Your task to perform on an android device: Search for Taj Place New Delhi check-in 25 July check-out 30 July for 2 adults , see Popular amenities and find the location
Image 0: 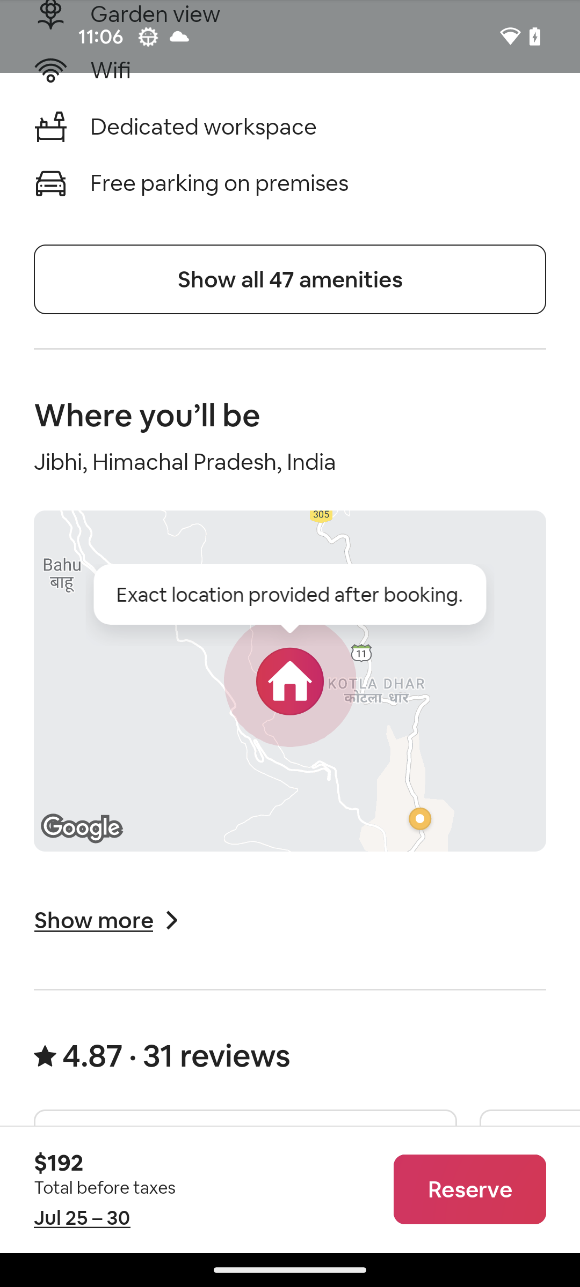
Open Hotels.com app
Step 0: open app "Hotels.com"
Image 1: 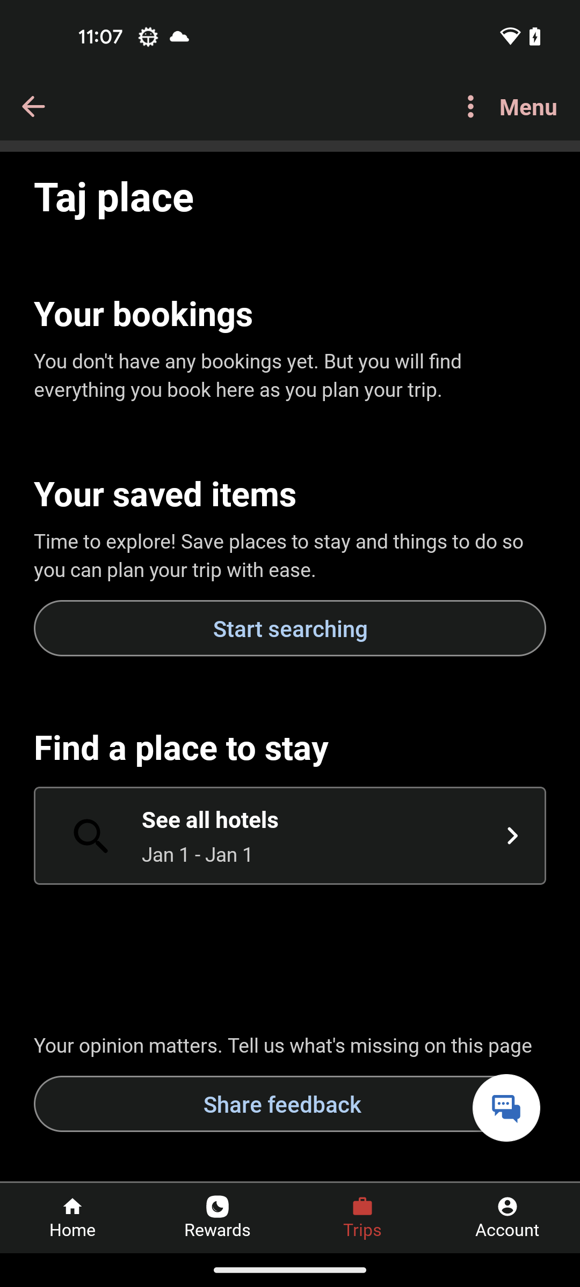
Go to the Home tab at the bottom left
Step 1: click (73, 1229)
Image 2: 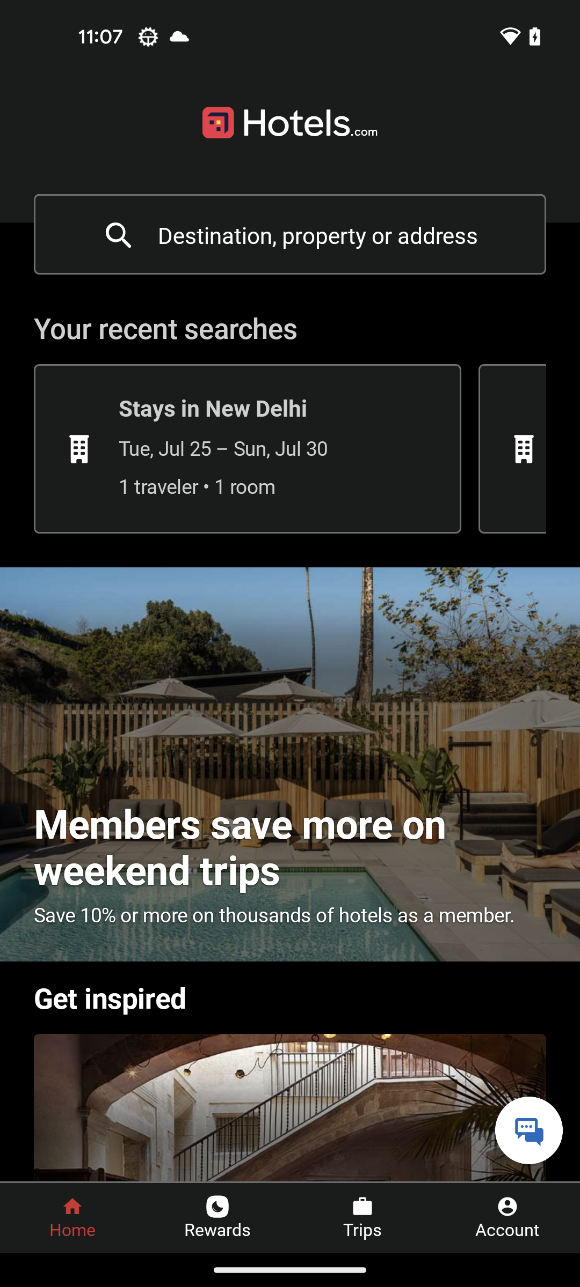
Click on the Search Destination bar
Step 2: click (318, 235)
Image 3: 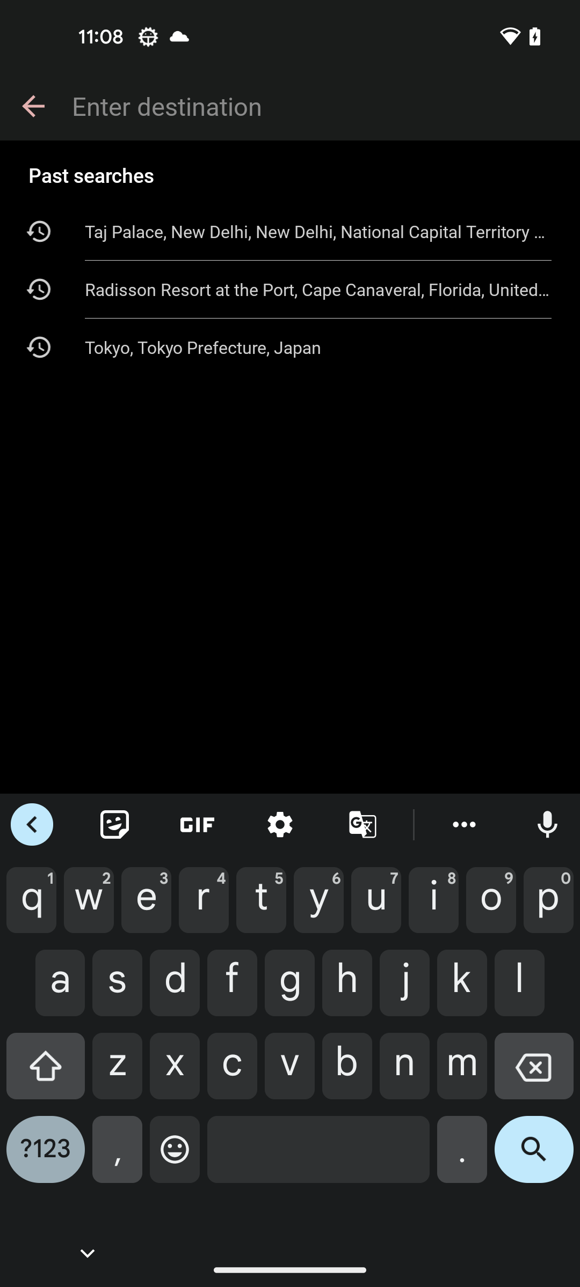
Search for Taj Place New Delhi
Step 3: type "Taj Place New Delhi"
Image 4: 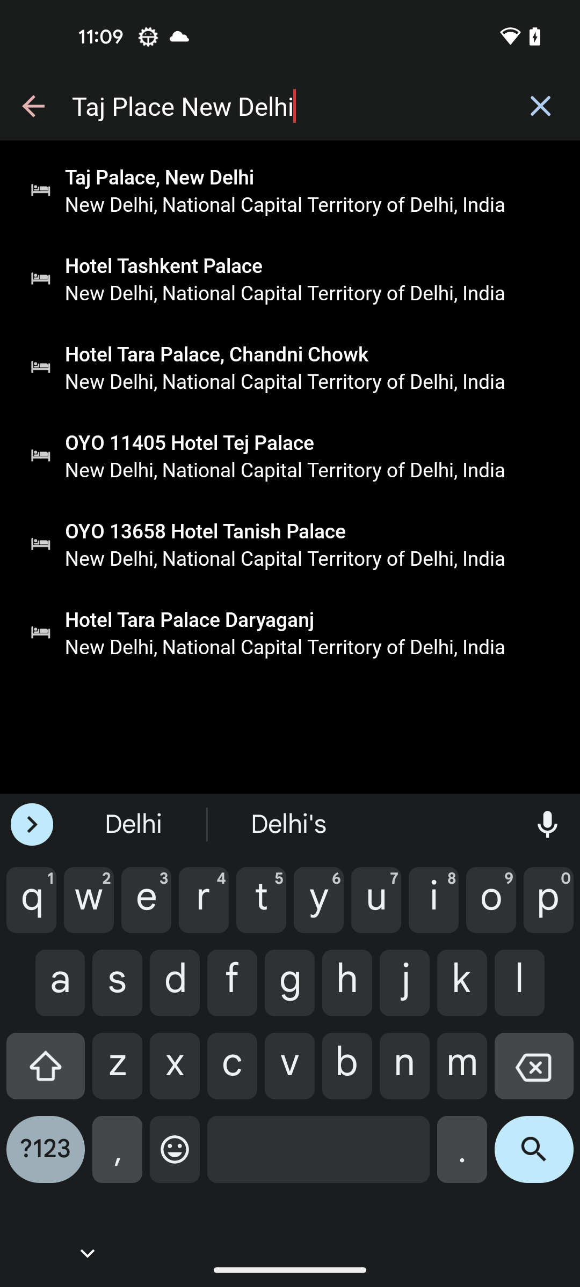
Click on the first search result
Step 4: click (159, 176)
Image 5: 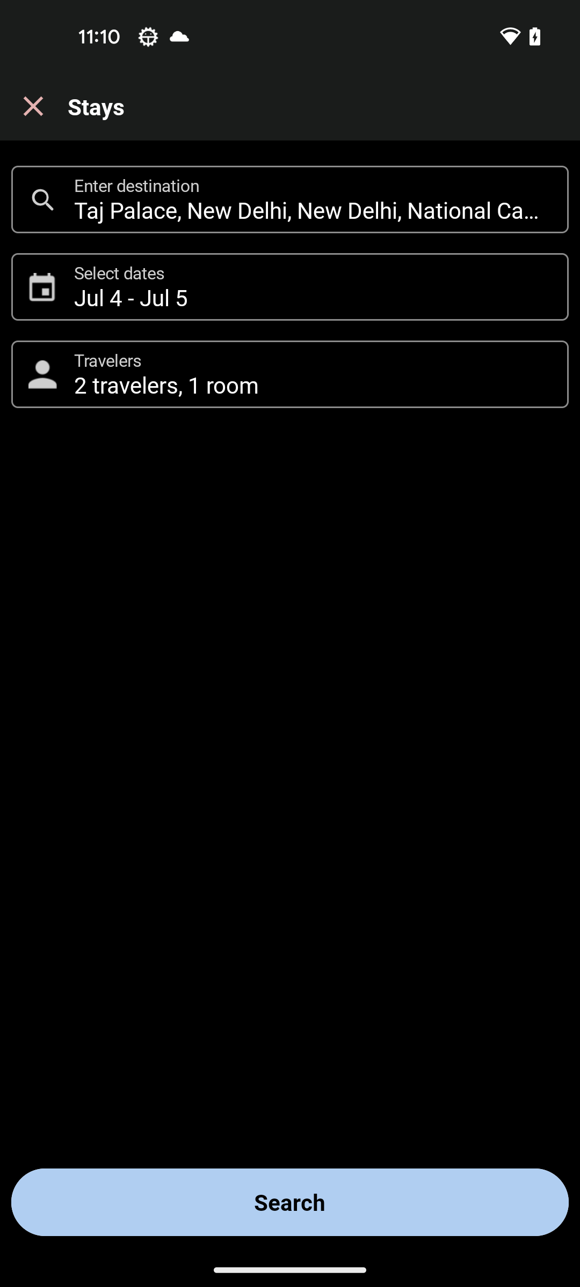
Click on the date section
Step 5: click (313, 287)
Image 6: 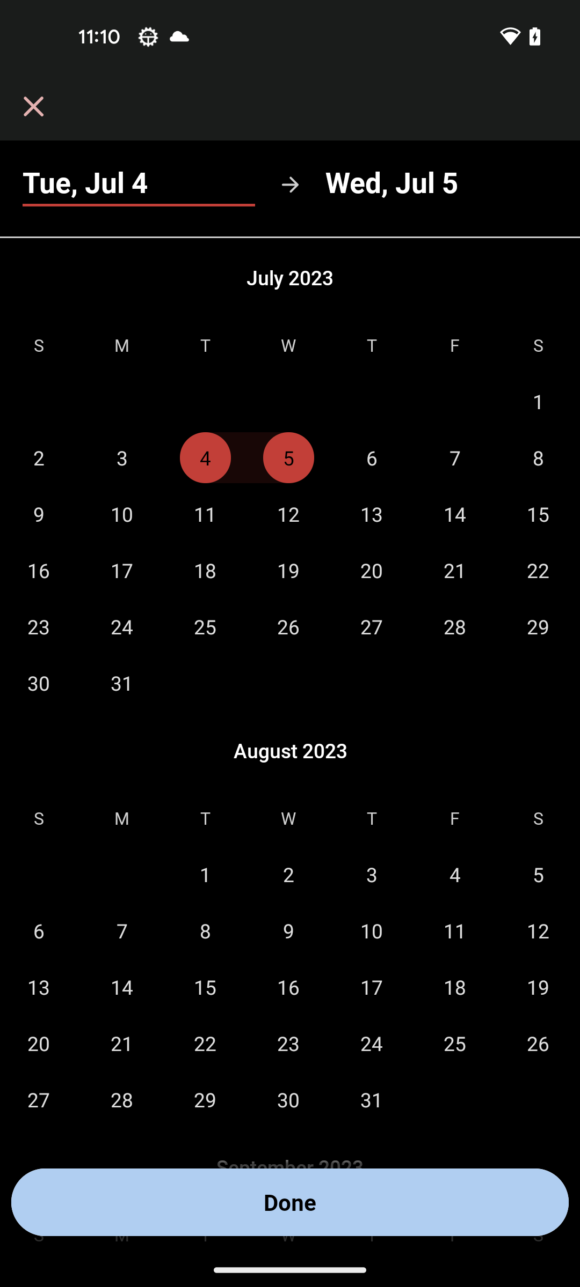
Click on the twenty-five to select check-in date
Step 6: click (205, 626)
Image 7: 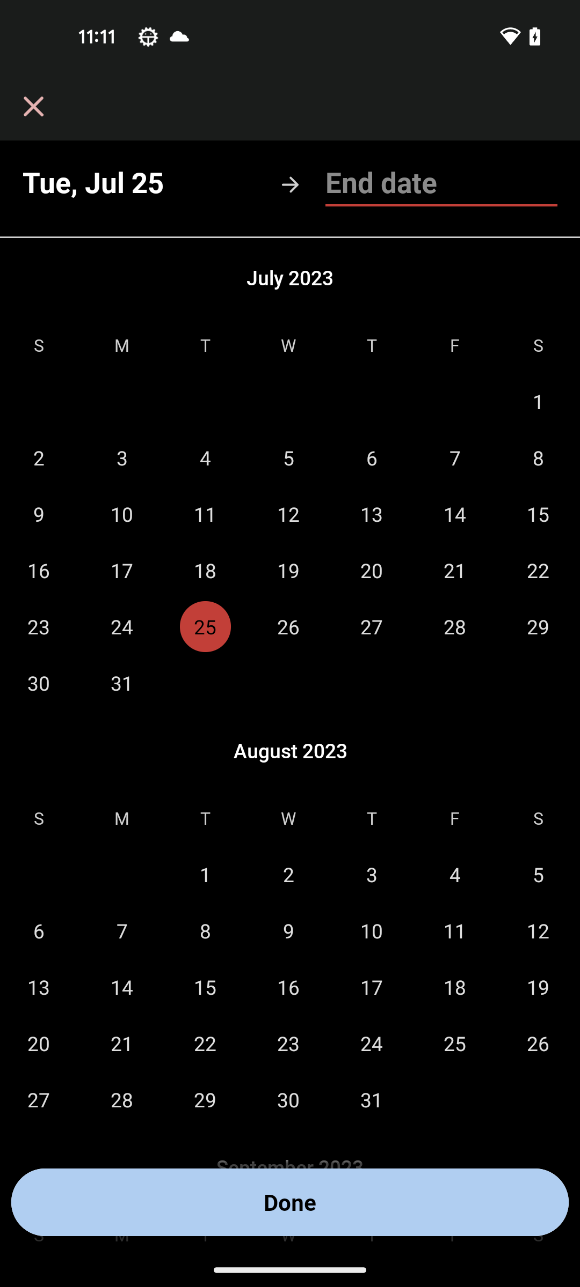
Click on the thirty to select check-out date
Step 7: click (39, 683)
Image 8: 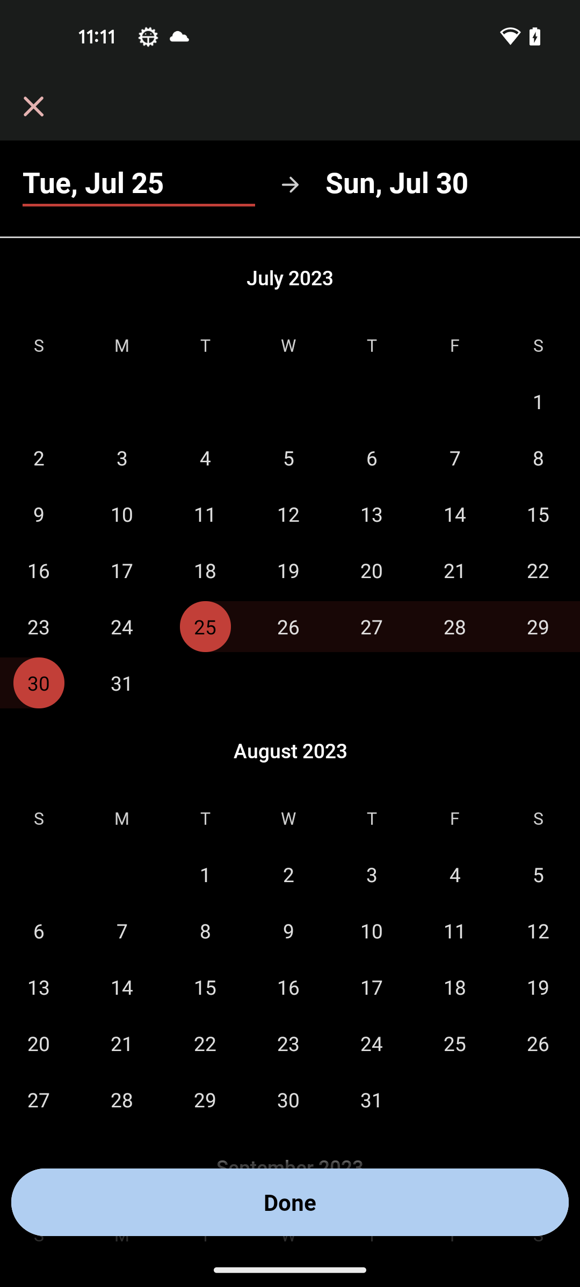
Click on the Done button at the bottom
Step 8: click (290, 1202)
Image 10: 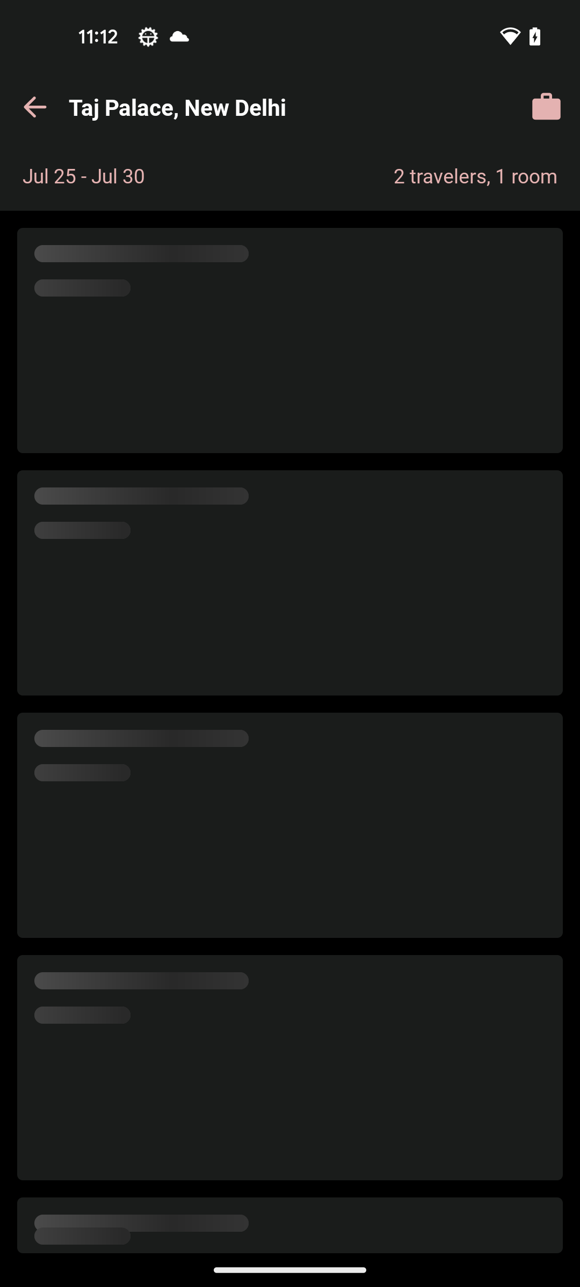
Click on the Search button at the bottom
Step 10: wait
Image 11: 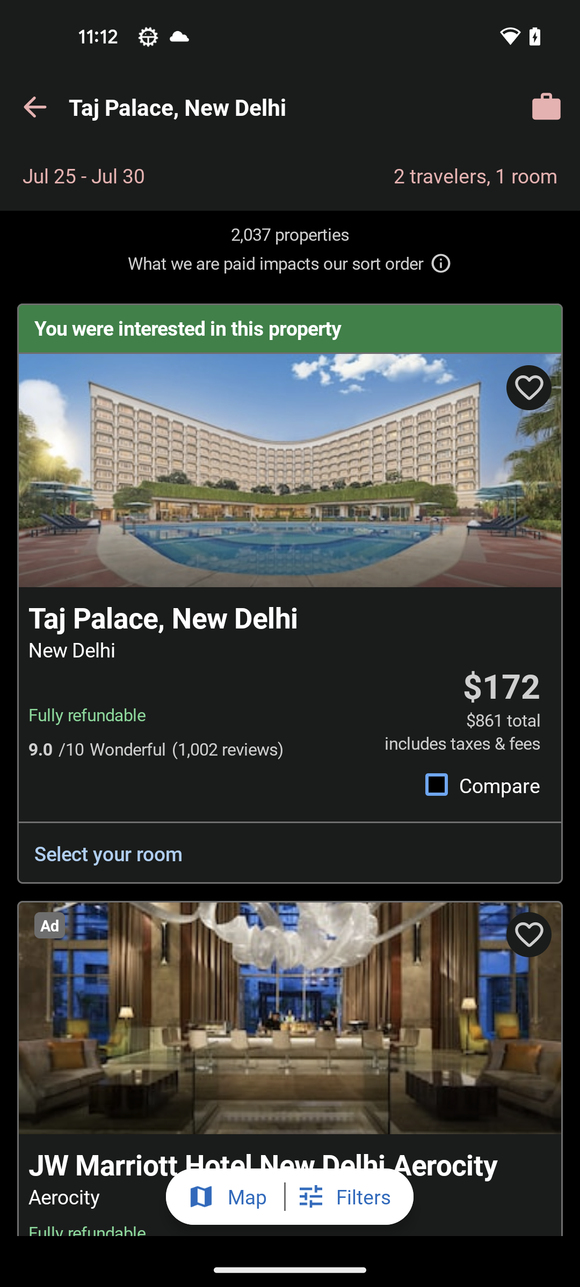
Click on the first search result
Step 11: click (289, 470)
Image 12: 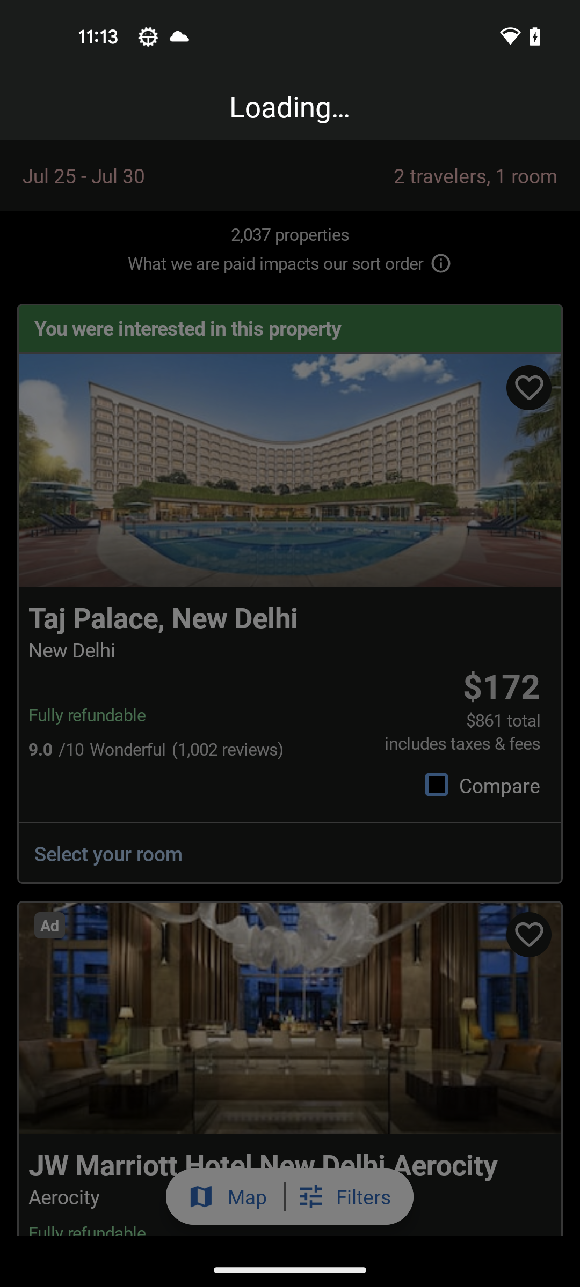
Click on the first search result
Step 12: wait
Image 13: 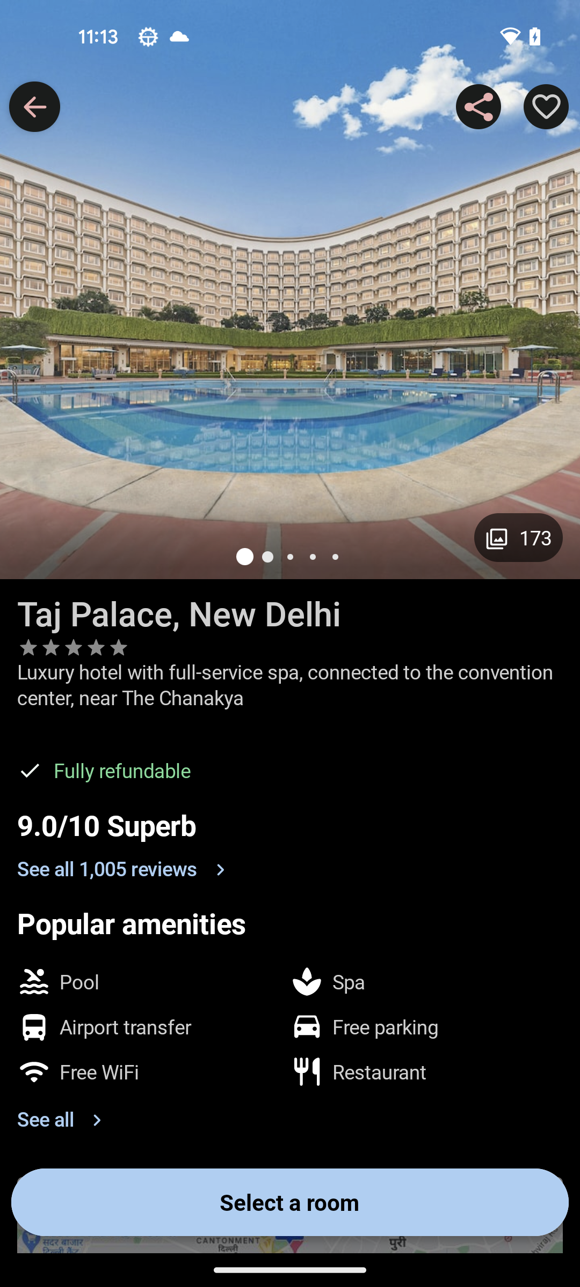
Scroll down to view more options
Step 13: scroll down
Image 14: 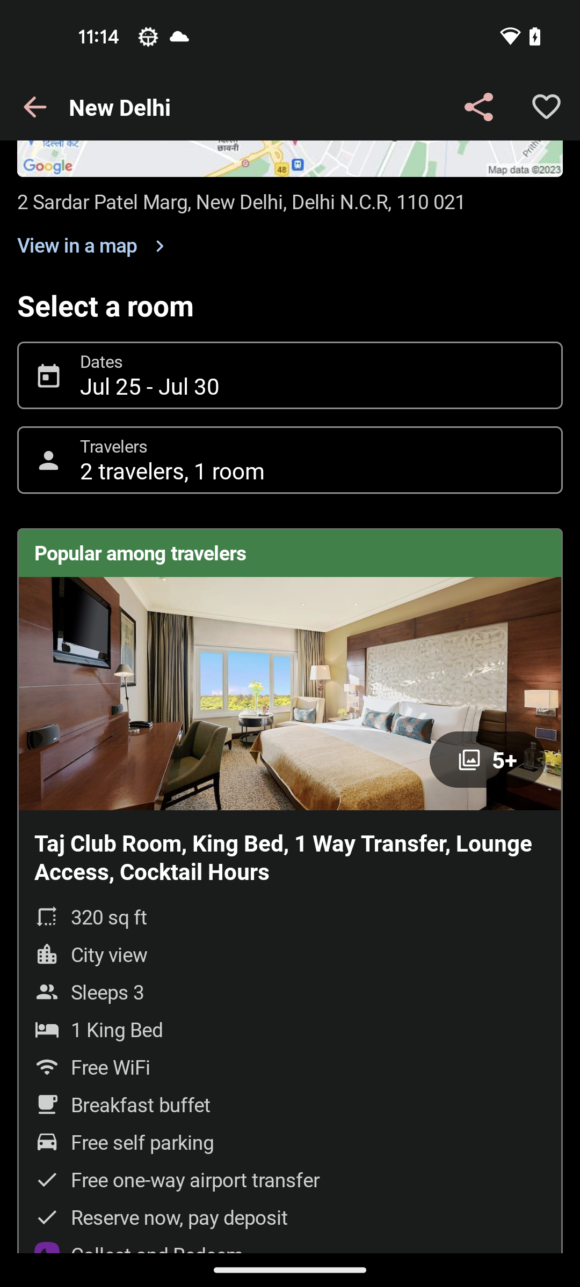
Scroll up to View location
Step 14: scroll up
Image 15: 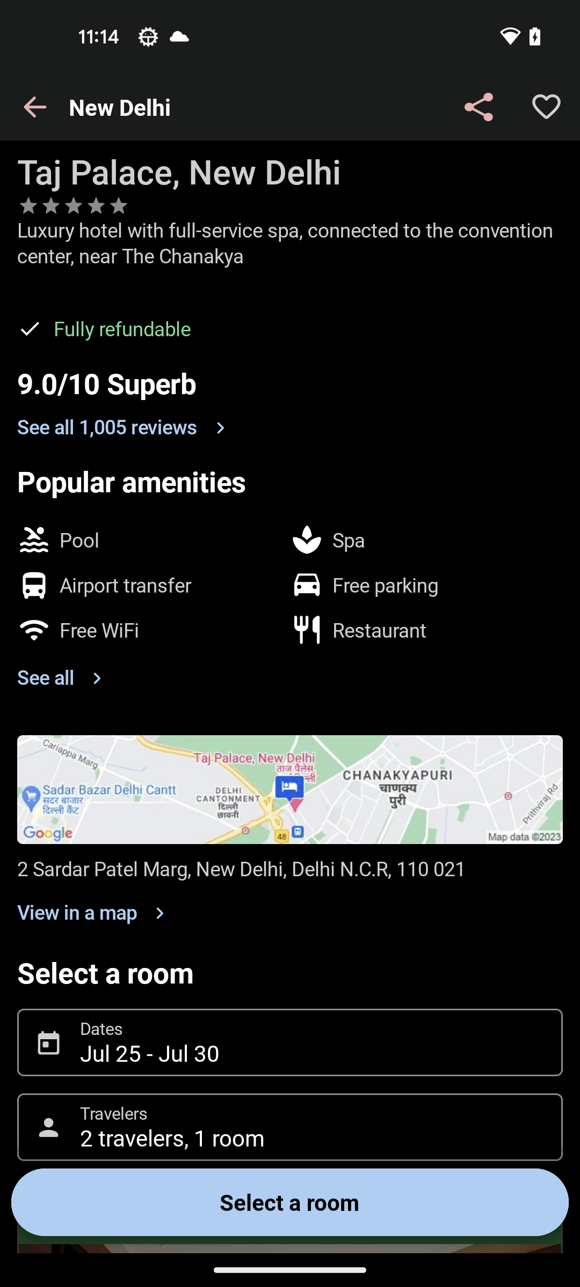
Click on See all in Popular amenities
Step 15: click (46, 677)